Your task to perform on an android device: I want to read reviews of Sneakers shoes.
Image 0: 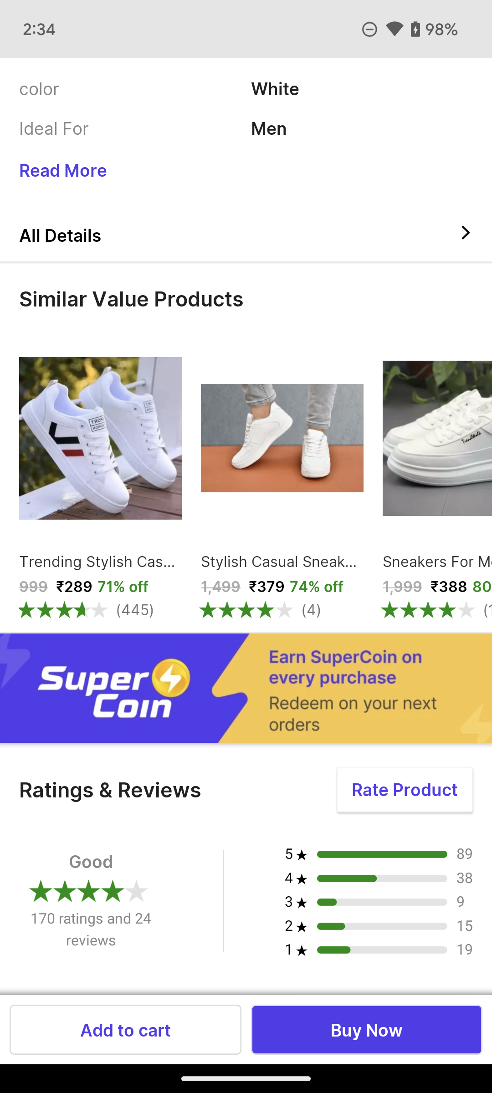
Swipe up on the screen.
Step 0: scroll down
Image 1: 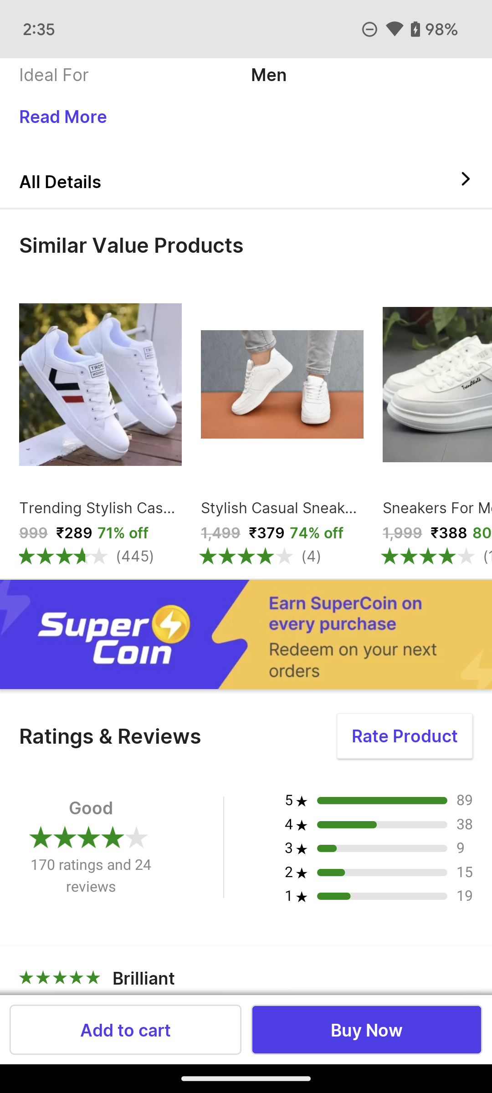
Swipe up on the screen.
Step 1: scroll down
Image 2: 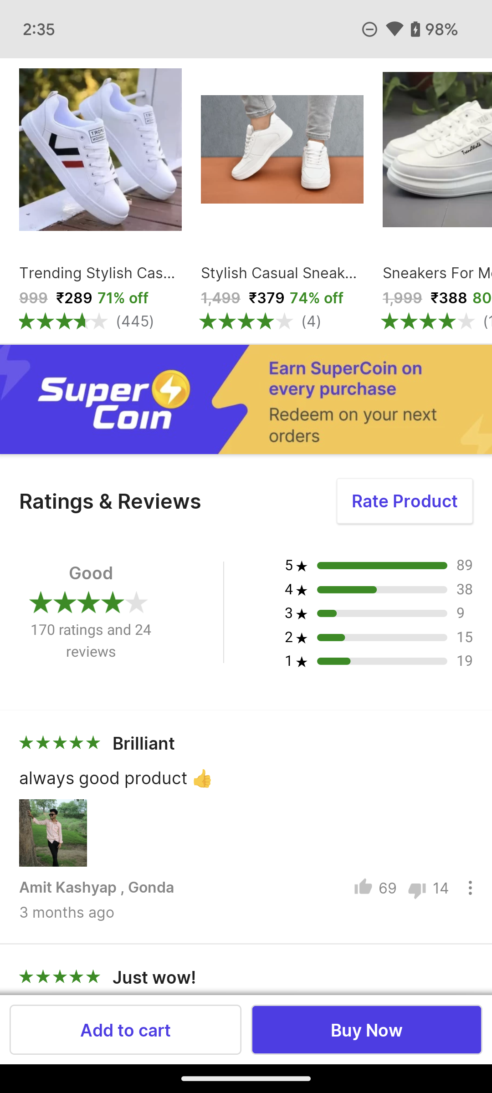
Swipe up on the screen.
Step 2: scroll down
Image 3: 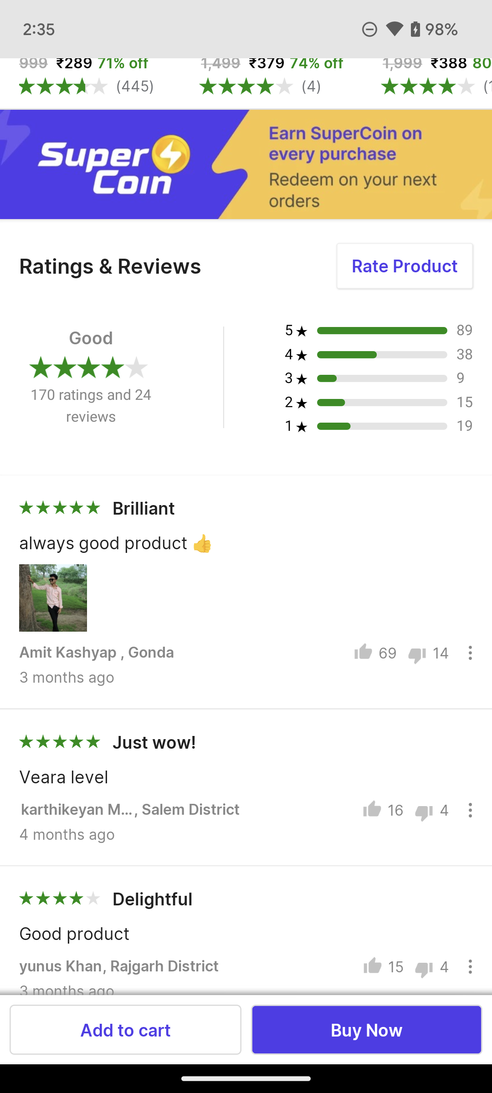
Swipe up on the screen.
Step 3: scroll down
Image 4: 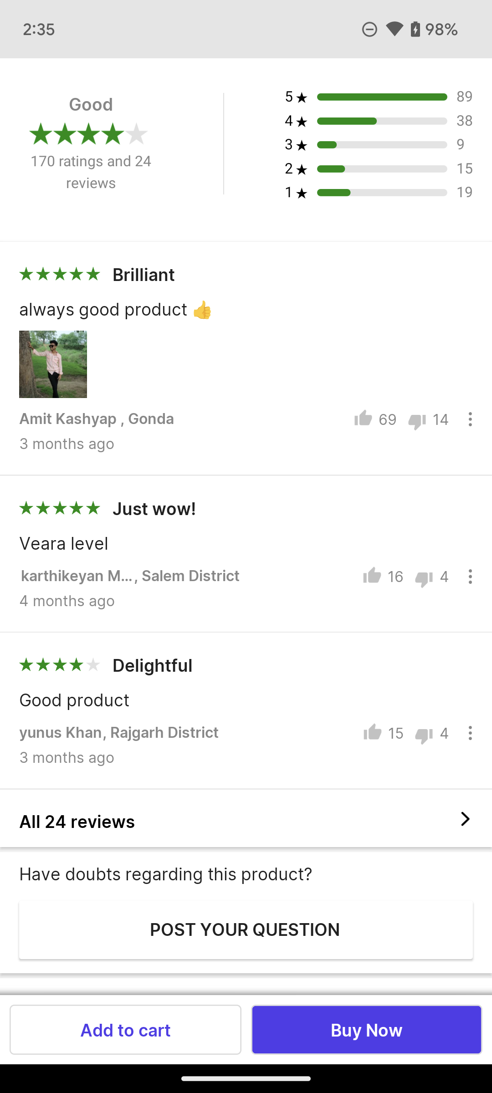
Click on All 24 reviews option on the screen.
Step 4: click (246, 818)